Your task to perform on an android device: Go to the Contacts app & export the contacts.vcf file to storage
Image 0: 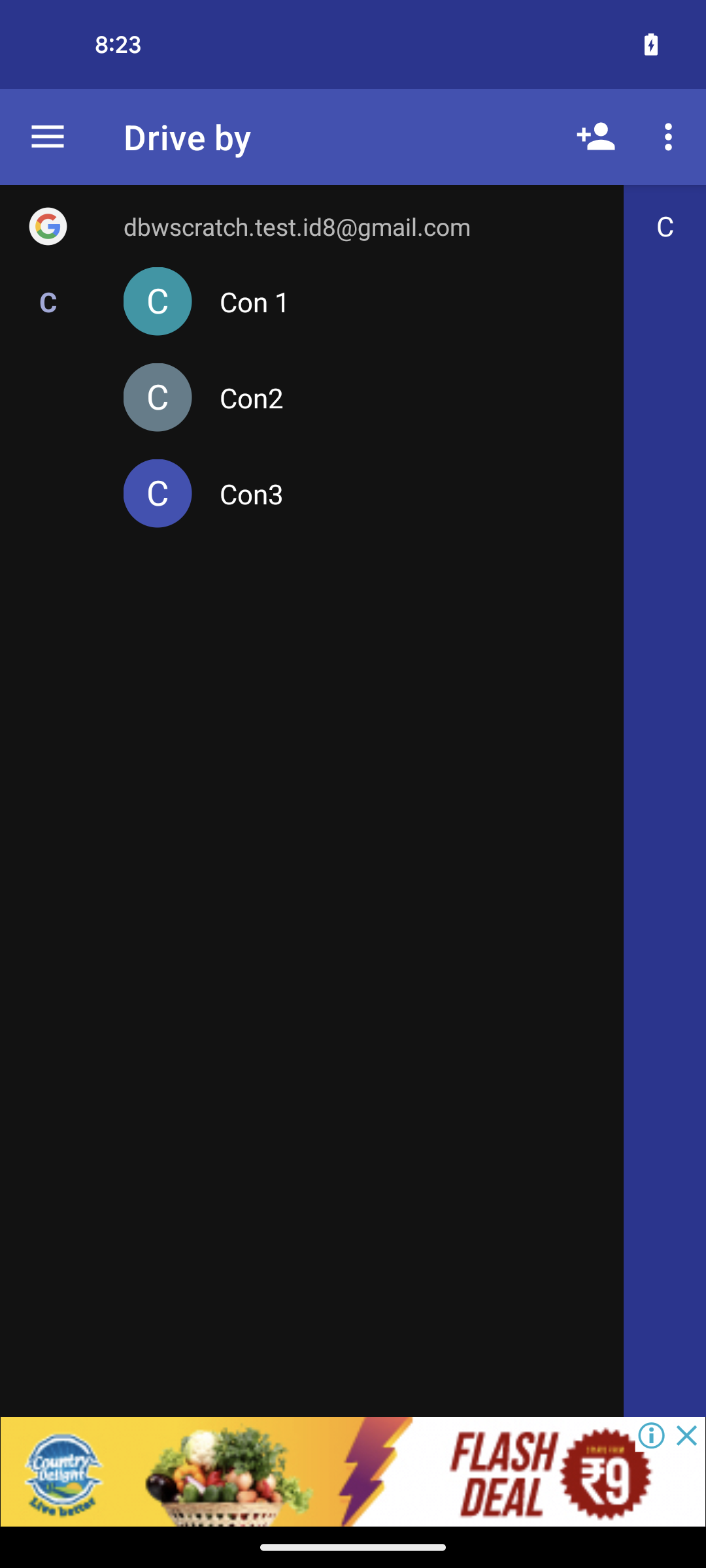
open the Contacts app
Step 0: open app "Contacts"
Image 1: 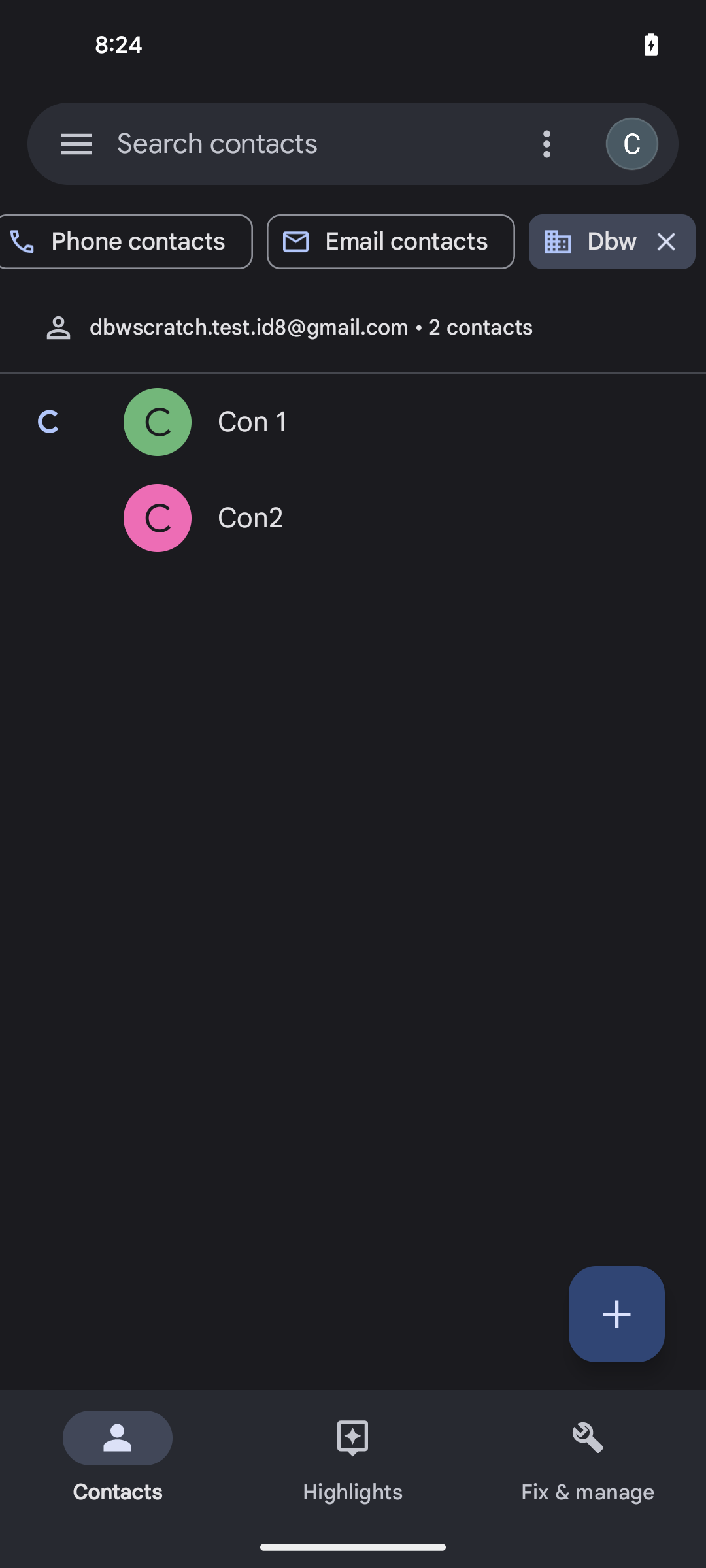
click on the Fix & manage tab at the bottom right corner of the screen
Step 1: click (588, 1458)
Image 2: 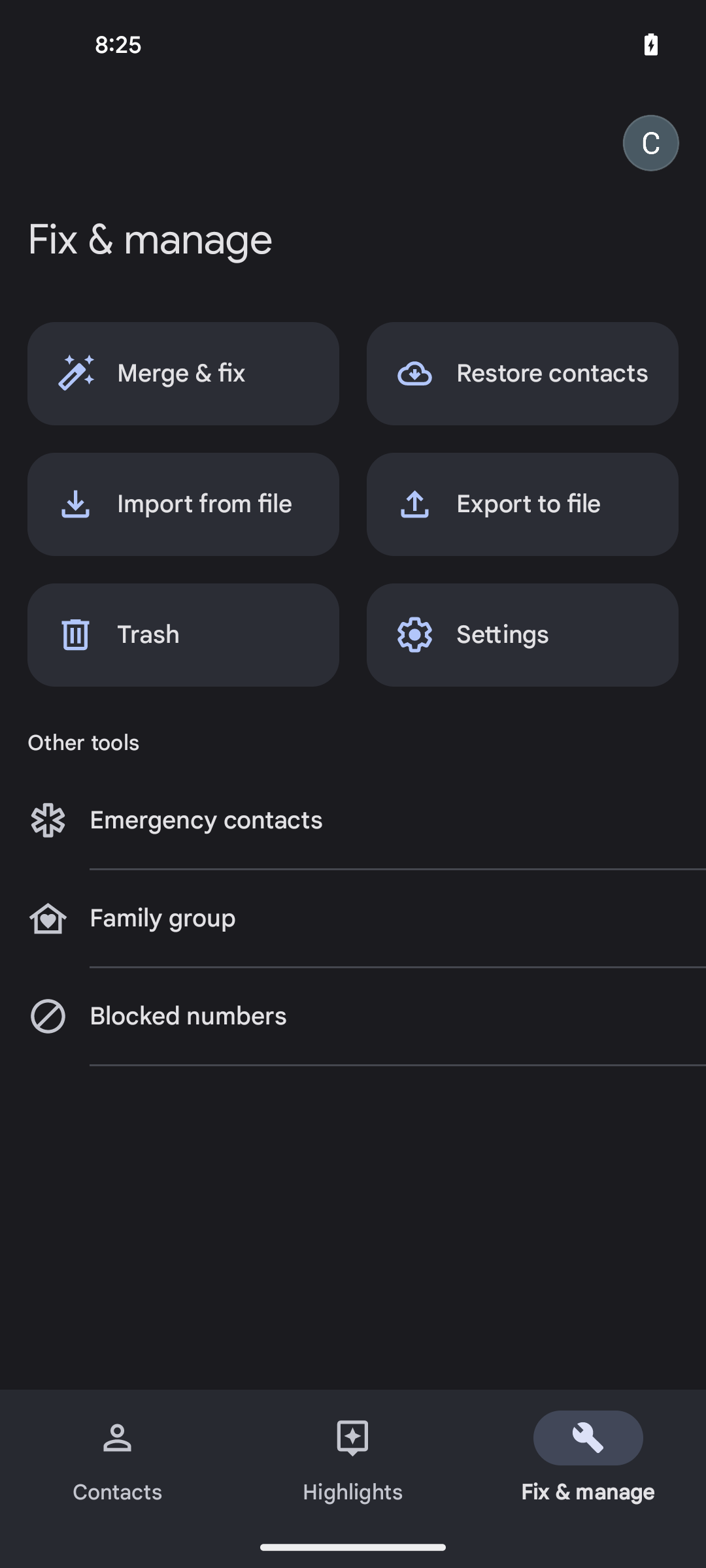
click on Export to file option
Step 2: click (522, 504)
Image 3: 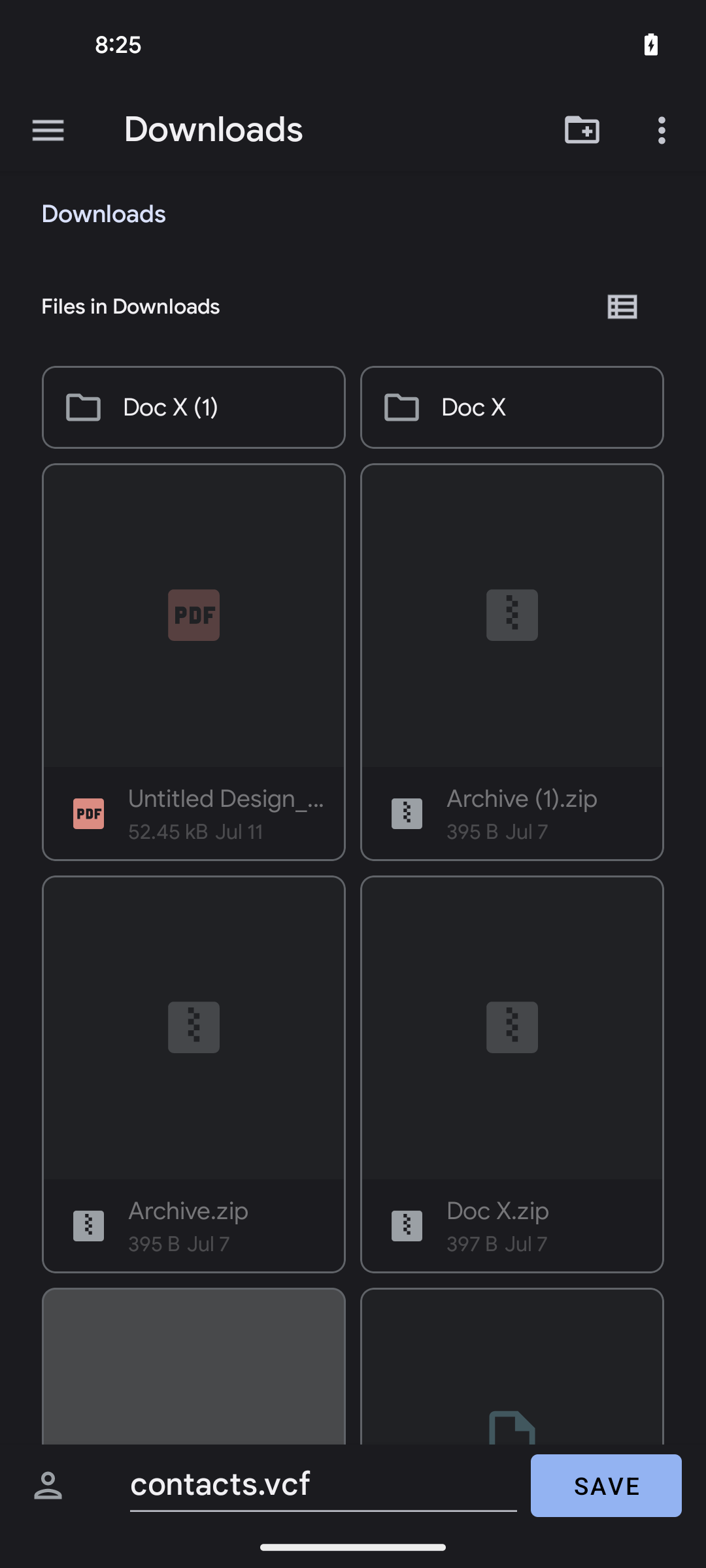
click on the Save button at the bottom right corner
Step 3: click (606, 1485)